Your task to perform on an android device: In the MSN weather app go to the settings and  toggles on the  severe weather and Precipitation Alerts switch  to get notifications for extreme weather and high temperature.
Image 0: 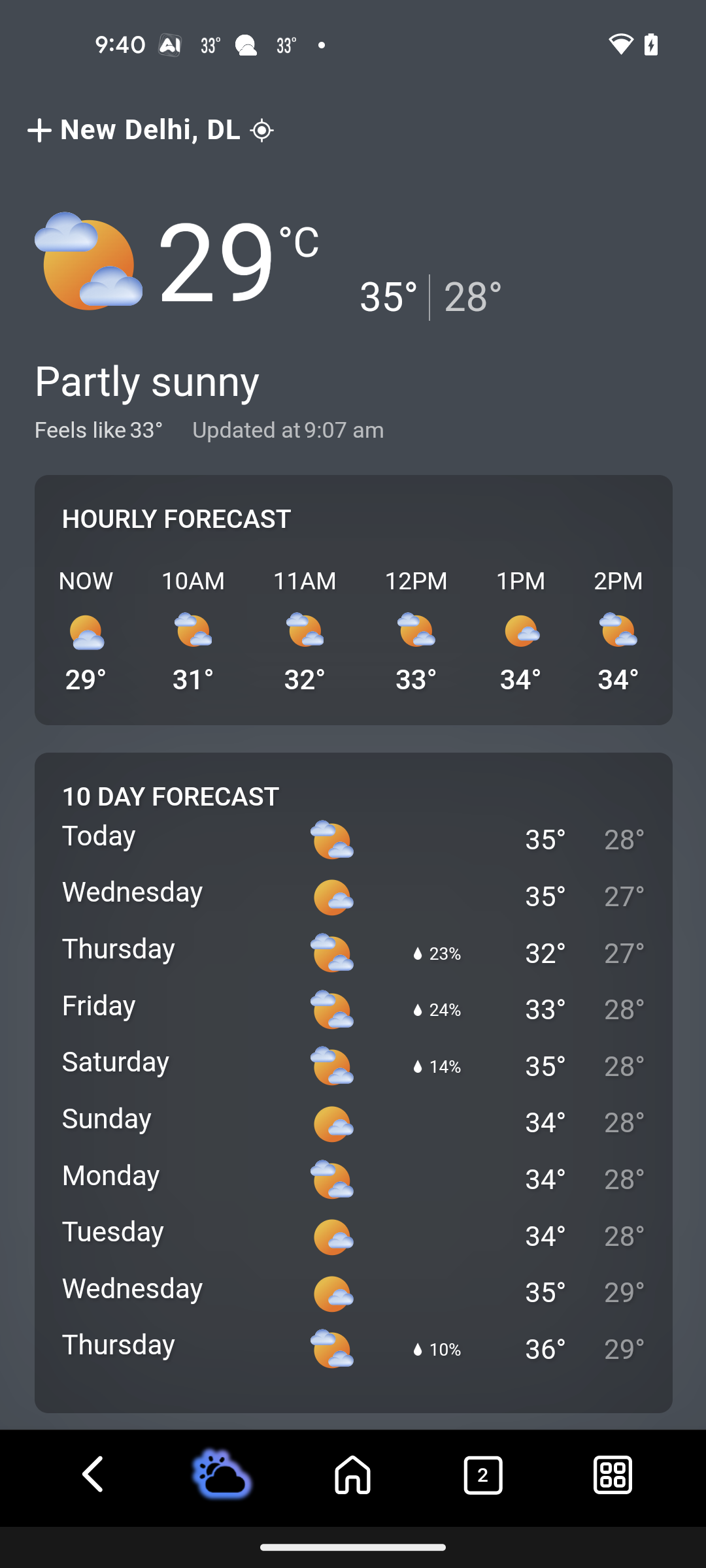
Click on the menu icon at the right side of the screen.
Step 0: click (613, 1475)
Image 1: 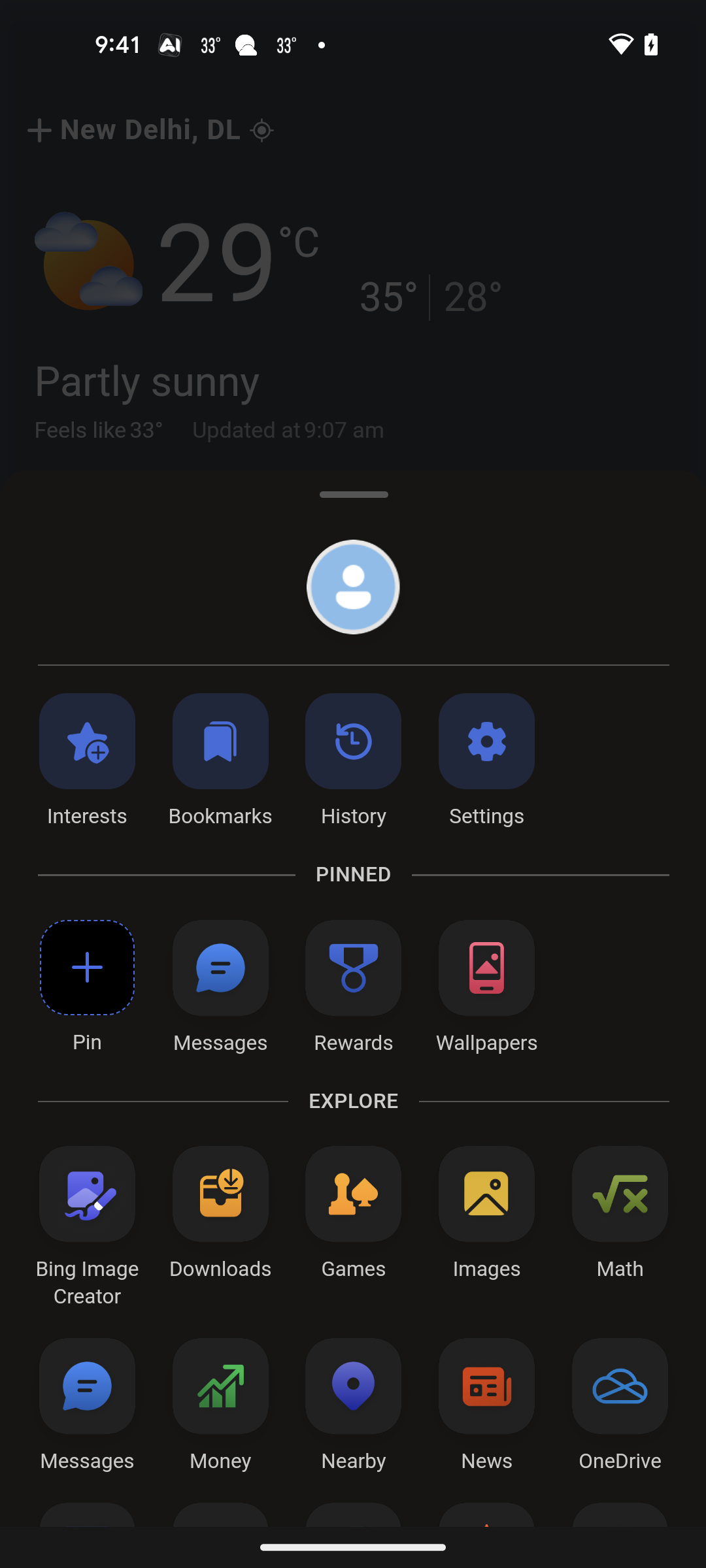
Click on the settings button at the top of the screen.
Step 1: click (486, 761)
Image 2: 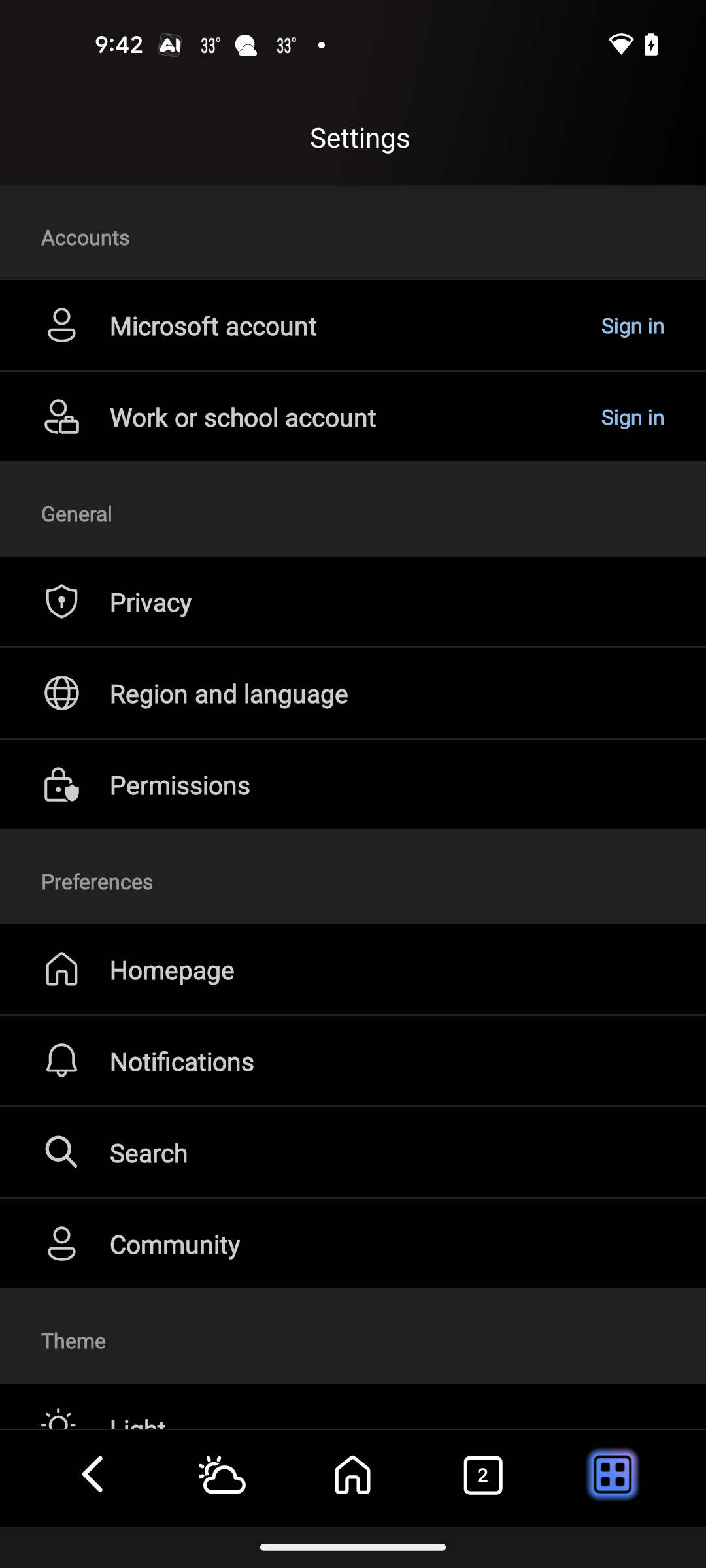
Click on the settings button at the top of the screen.
Step 2: click (182, 1060)
Image 3: 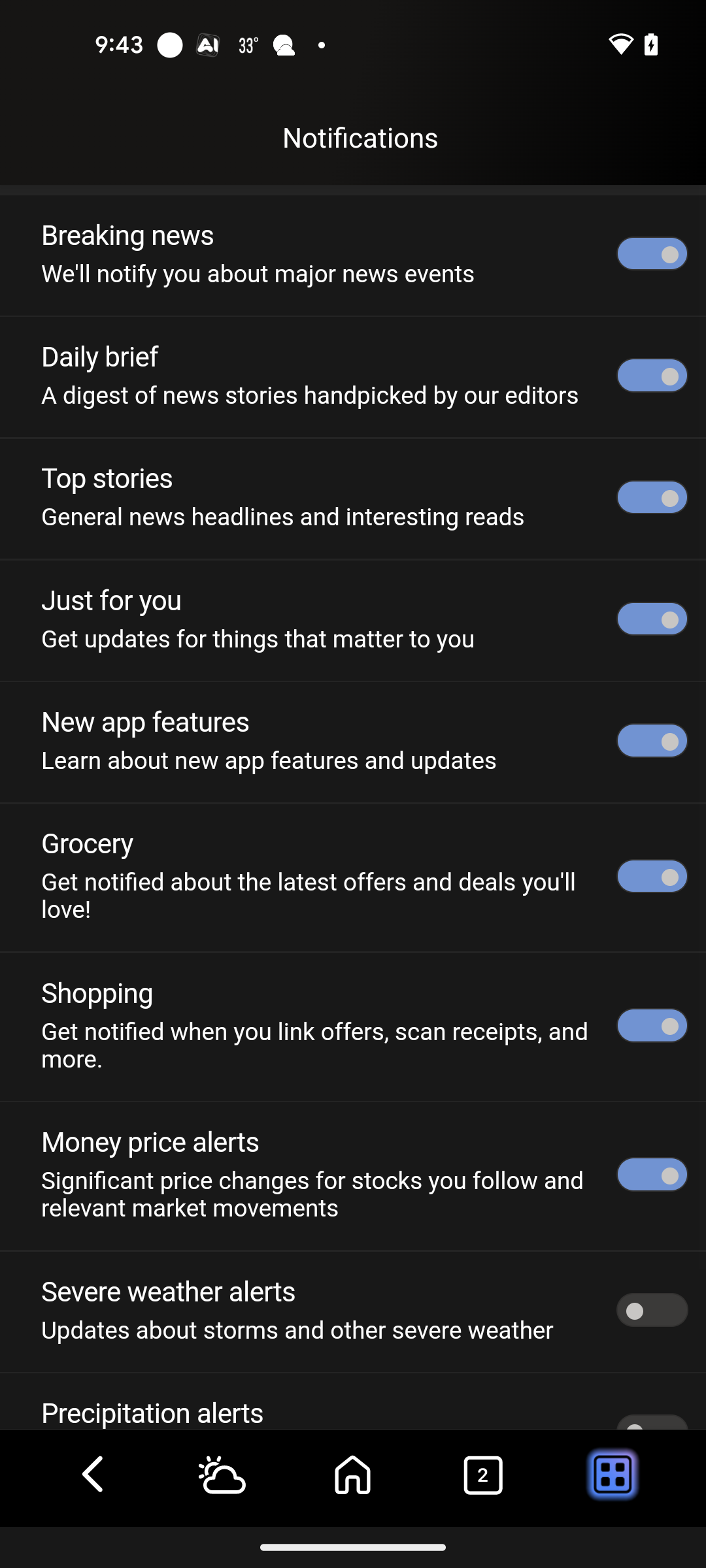
Scroll down to view more options.
Step 3: scroll down
Image 4: 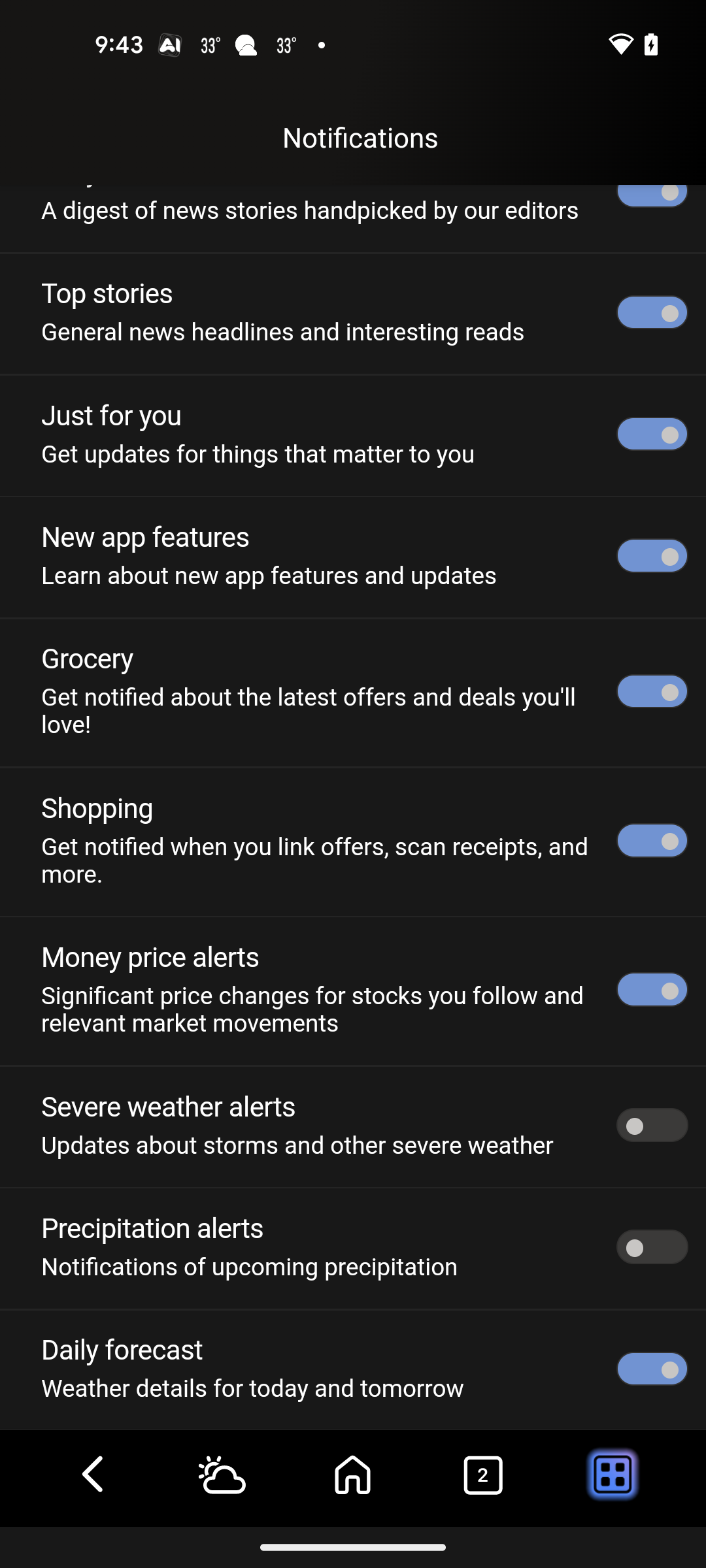
Toggle on the severe weather alerts.
Step 4: click (354, 808)
Image 5: 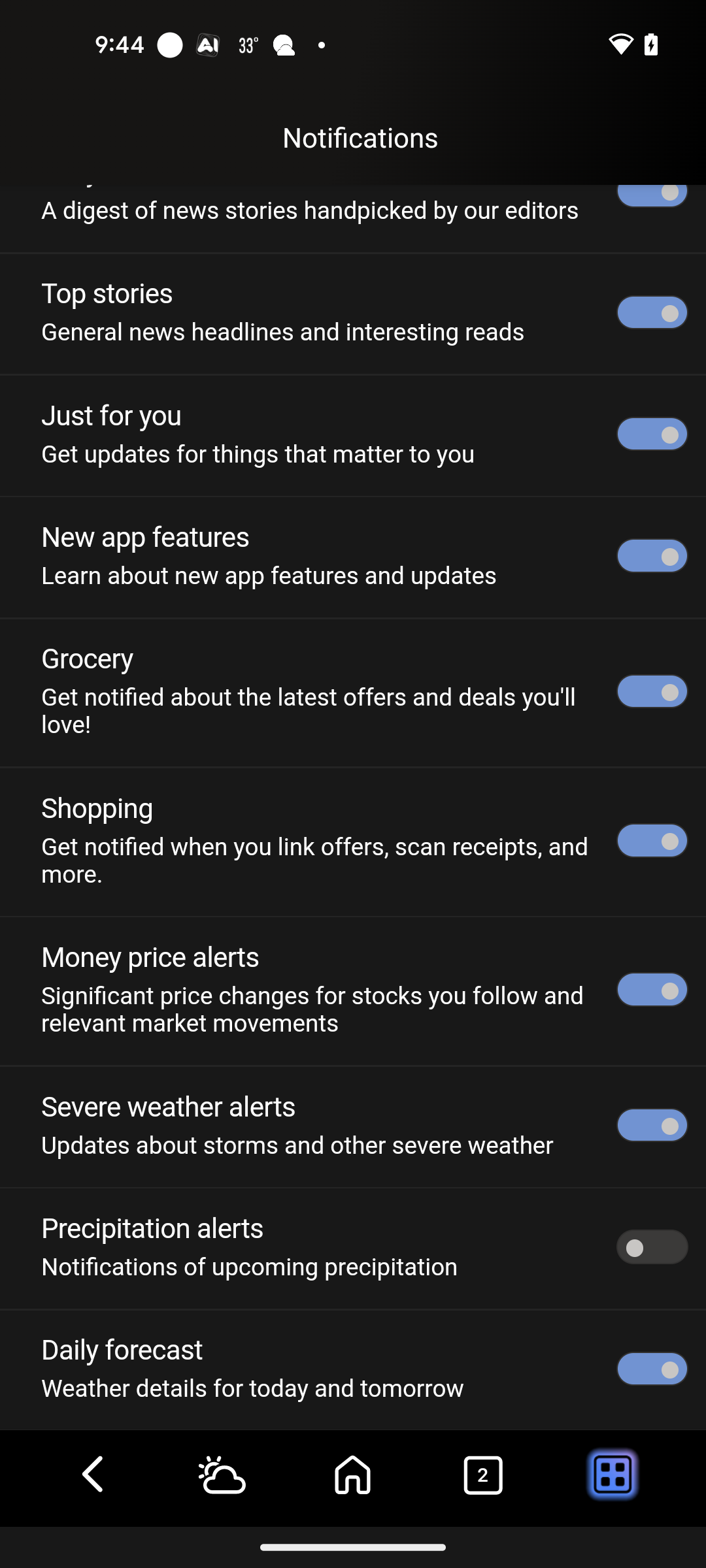
Toggle on the Precipitation alerts.
Step 5: click (354, 808)